Your task to perform on an android device: Open the Plantum app and get the care tips of the Jade plant
Image 0: 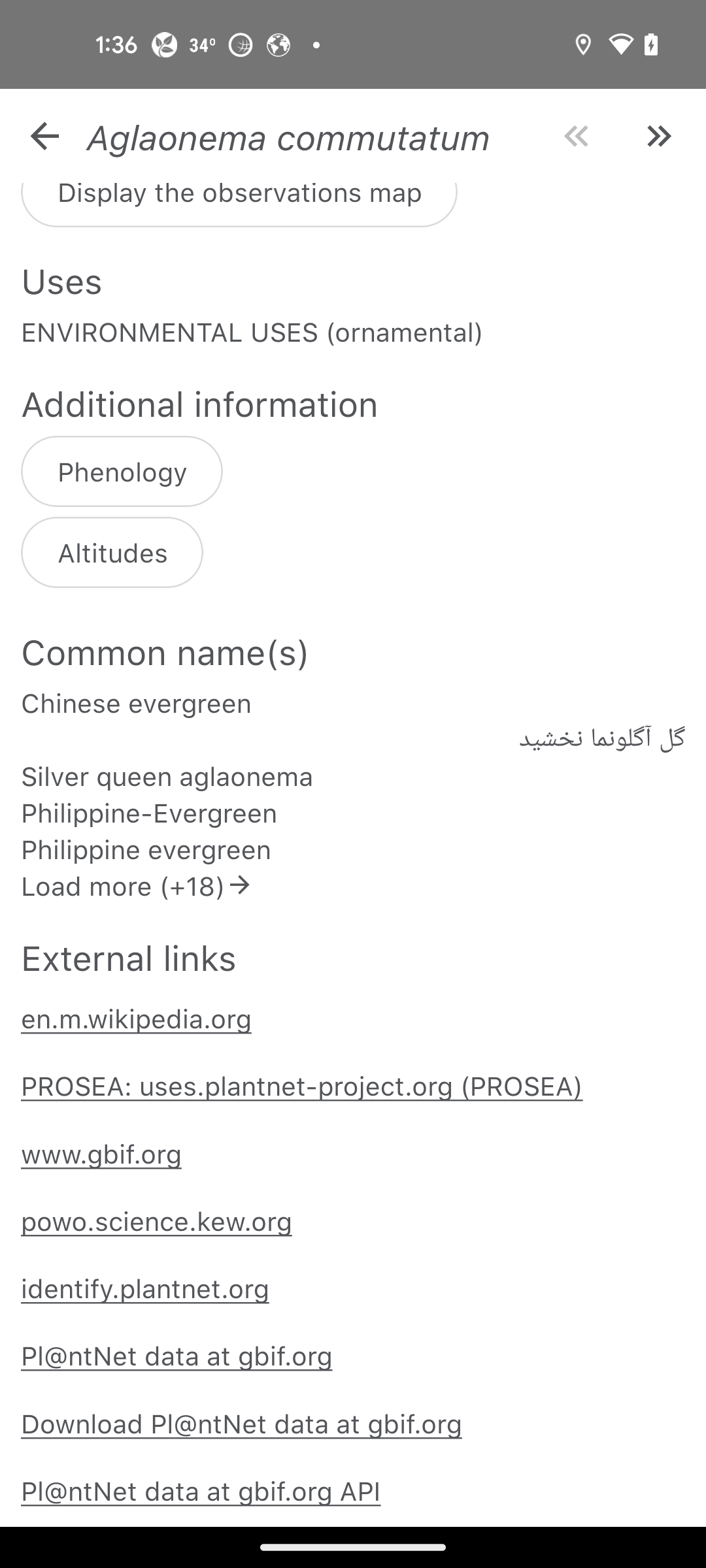
Open Plantum app
Step 0: open app "Plantum"
Image 1: 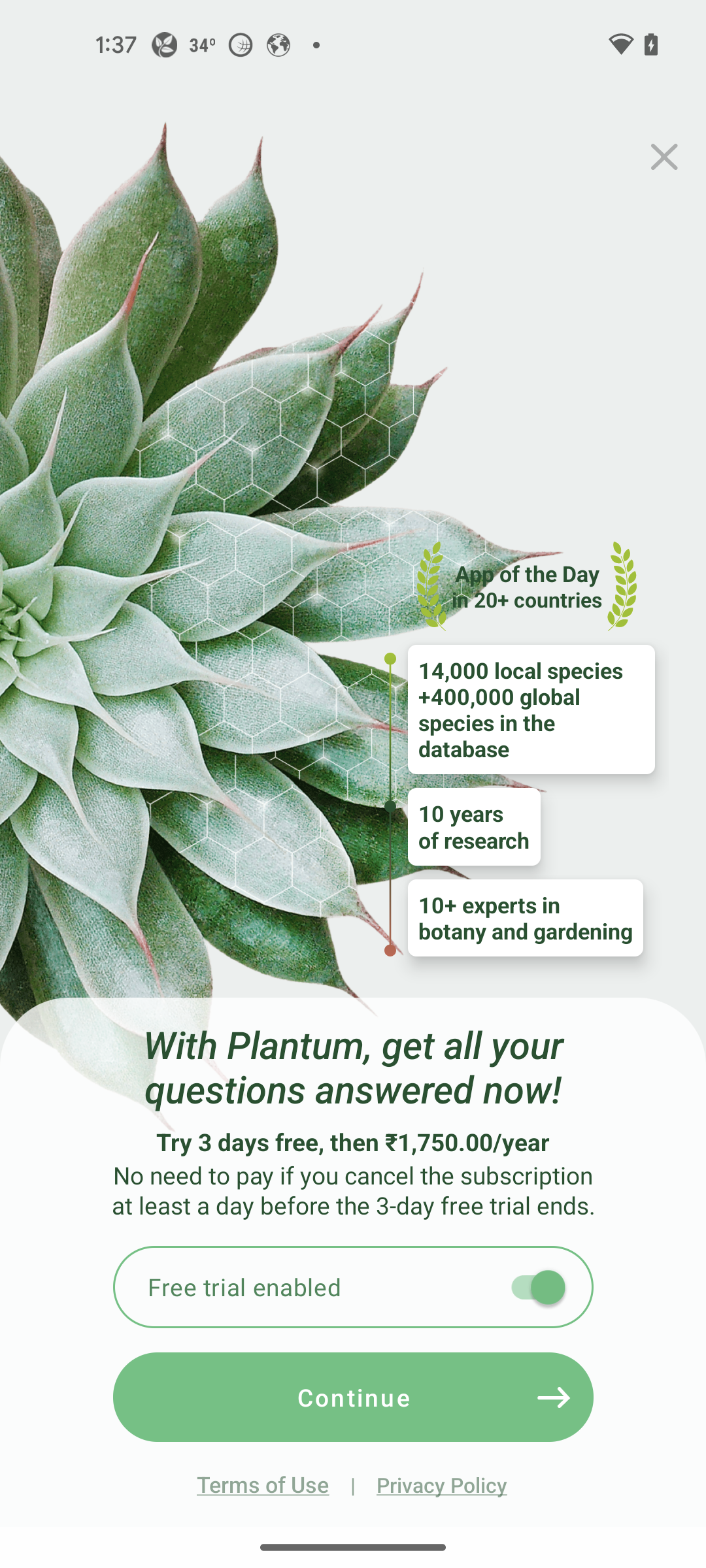
close the current tab
Step 1: click (664, 157)
Image 2: 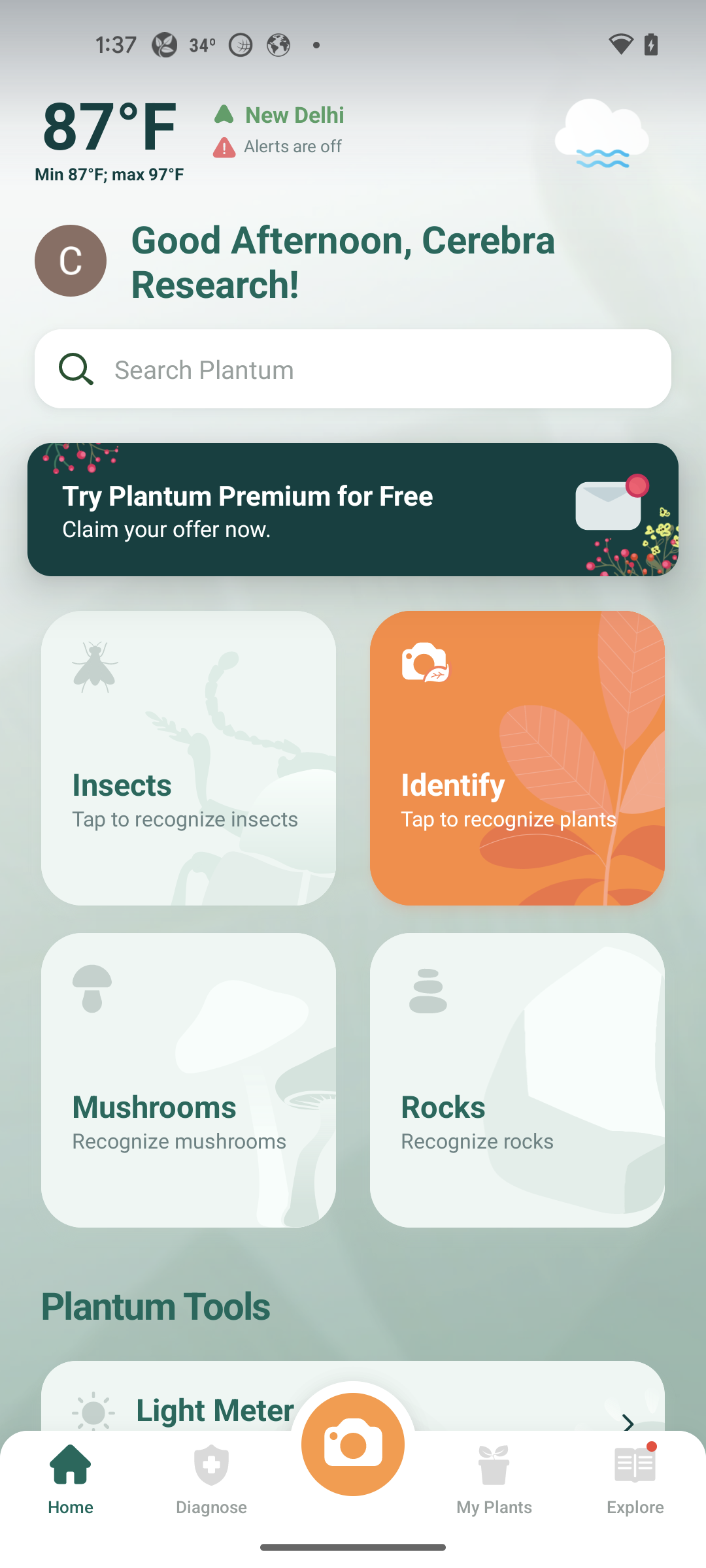
click on search bar
Step 2: click (375, 368)
Image 3: 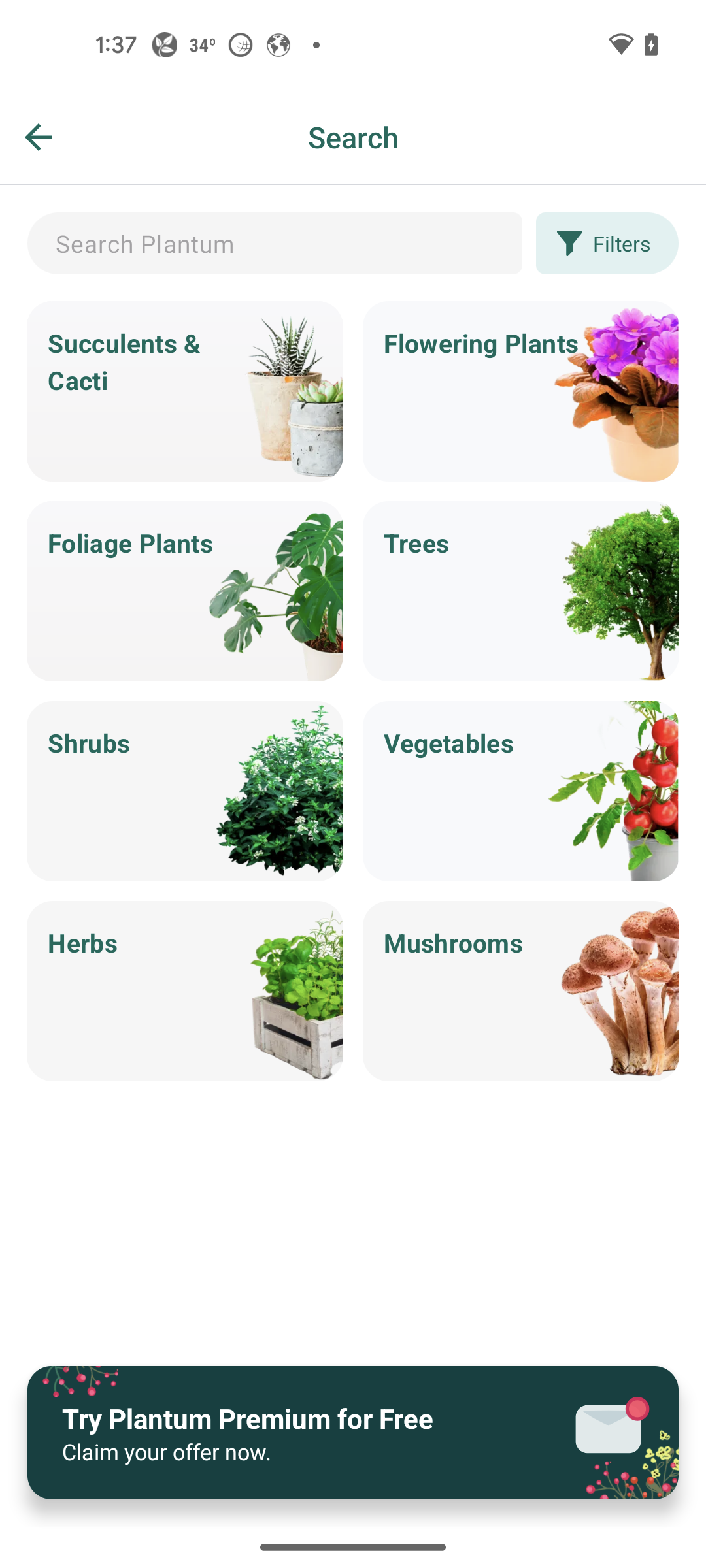
click on search bar again
Step 3: click (275, 243)
Image 4: 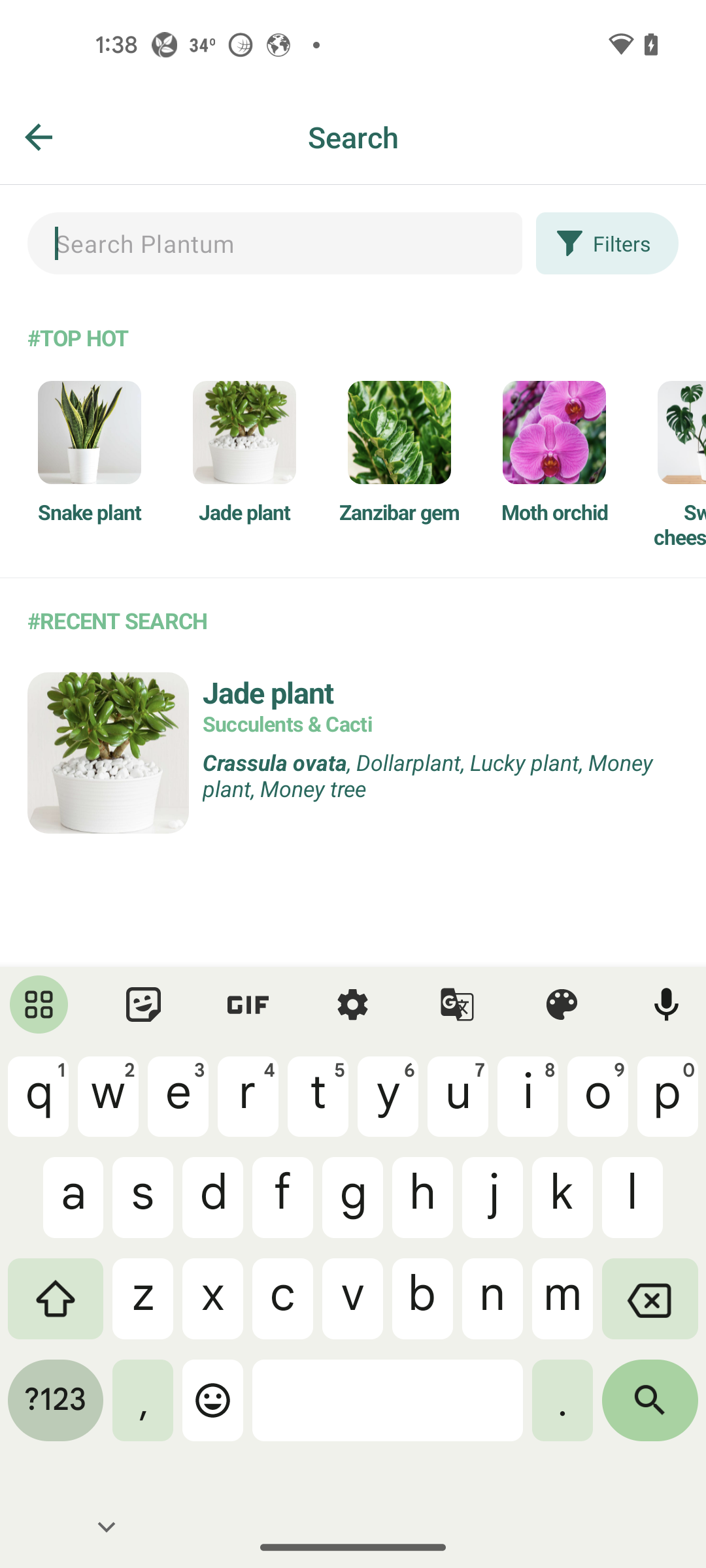
search for jade plant
Step 4: type "Jade plant"
Image 6: 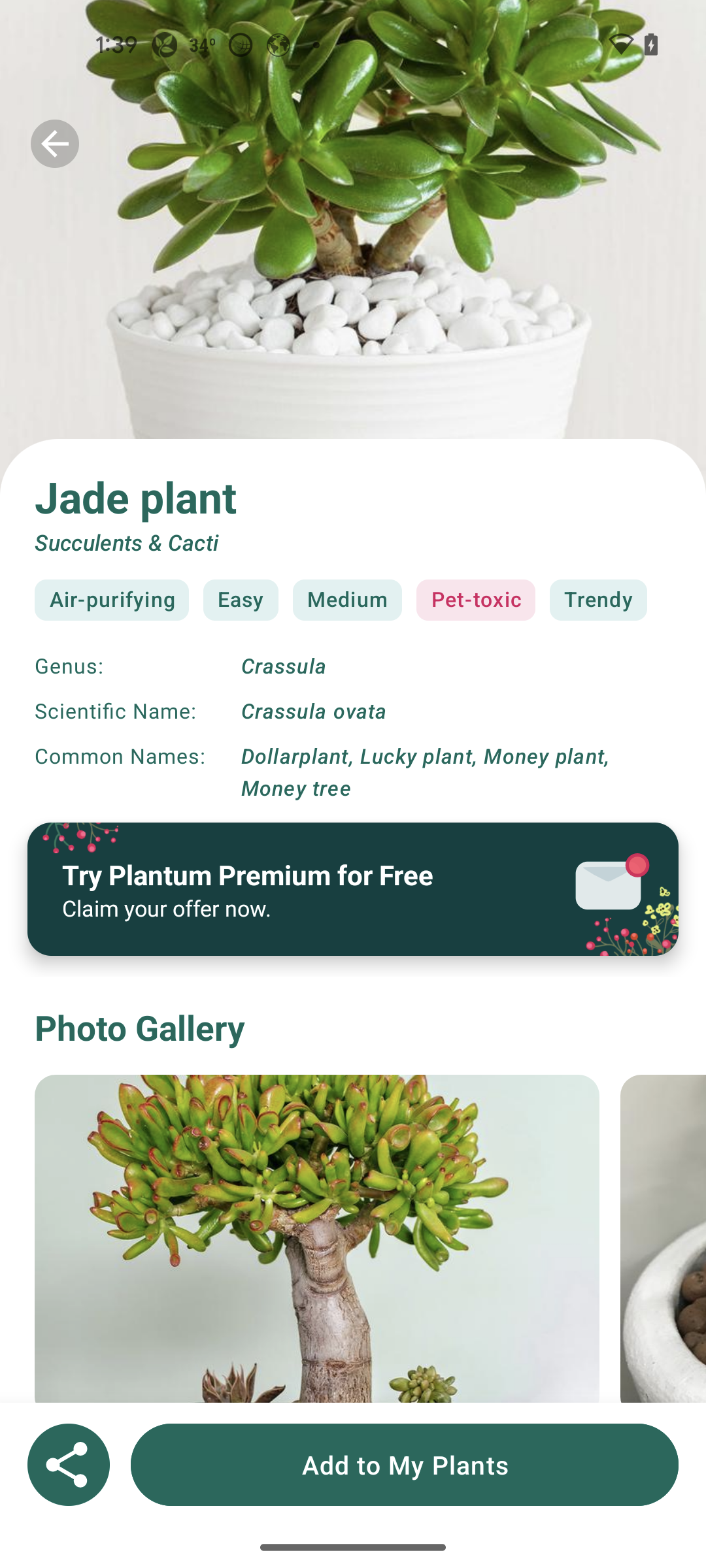
swipe up for care tips
Step 6: scroll down
Image 7: 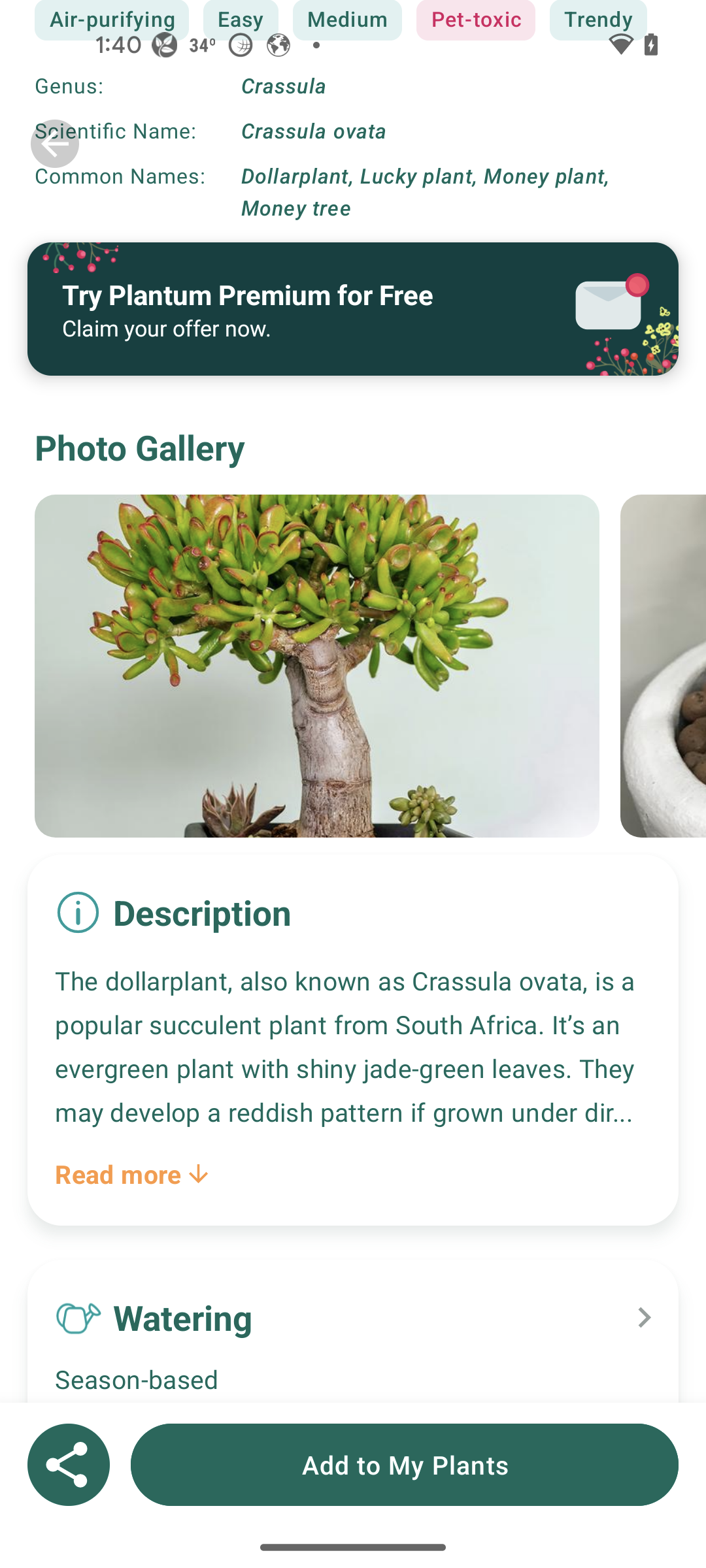
swipe up for care tips
Step 7: scroll down
Image 8: 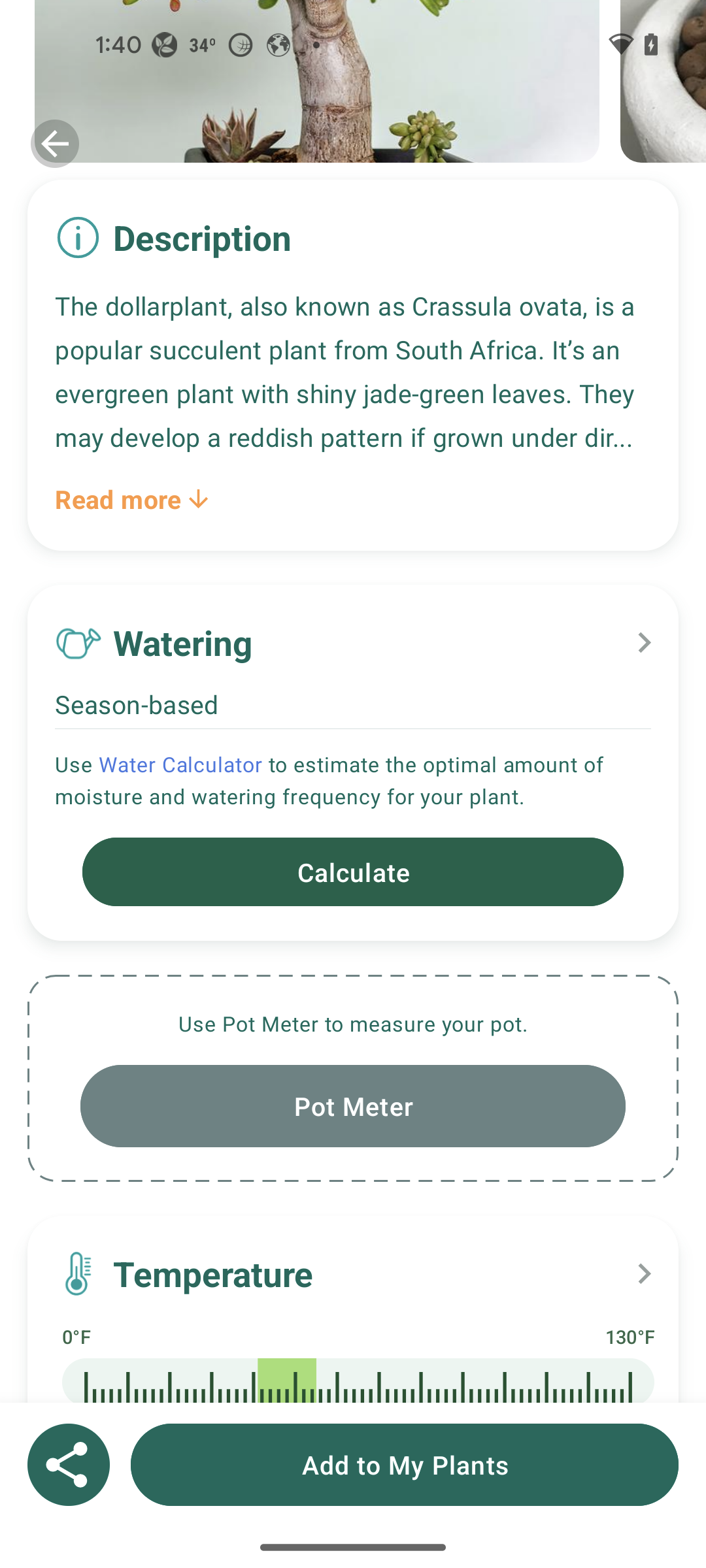
swipe up for care tips
Step 8: scroll down